Your task to perform on an android device: Uninstall the Telegram app in App Market
Image 0: 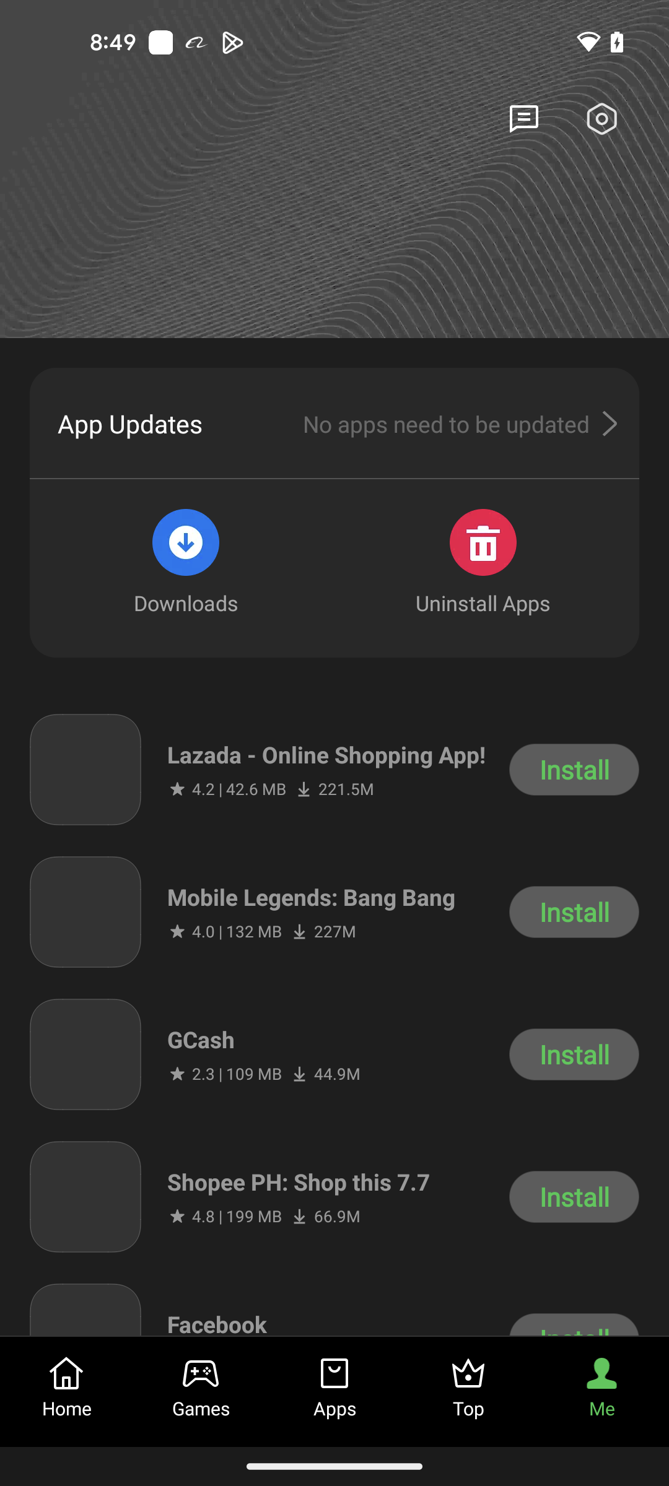
Click on Uninstall Apps
Step 0: click (483, 562)
Image 1: 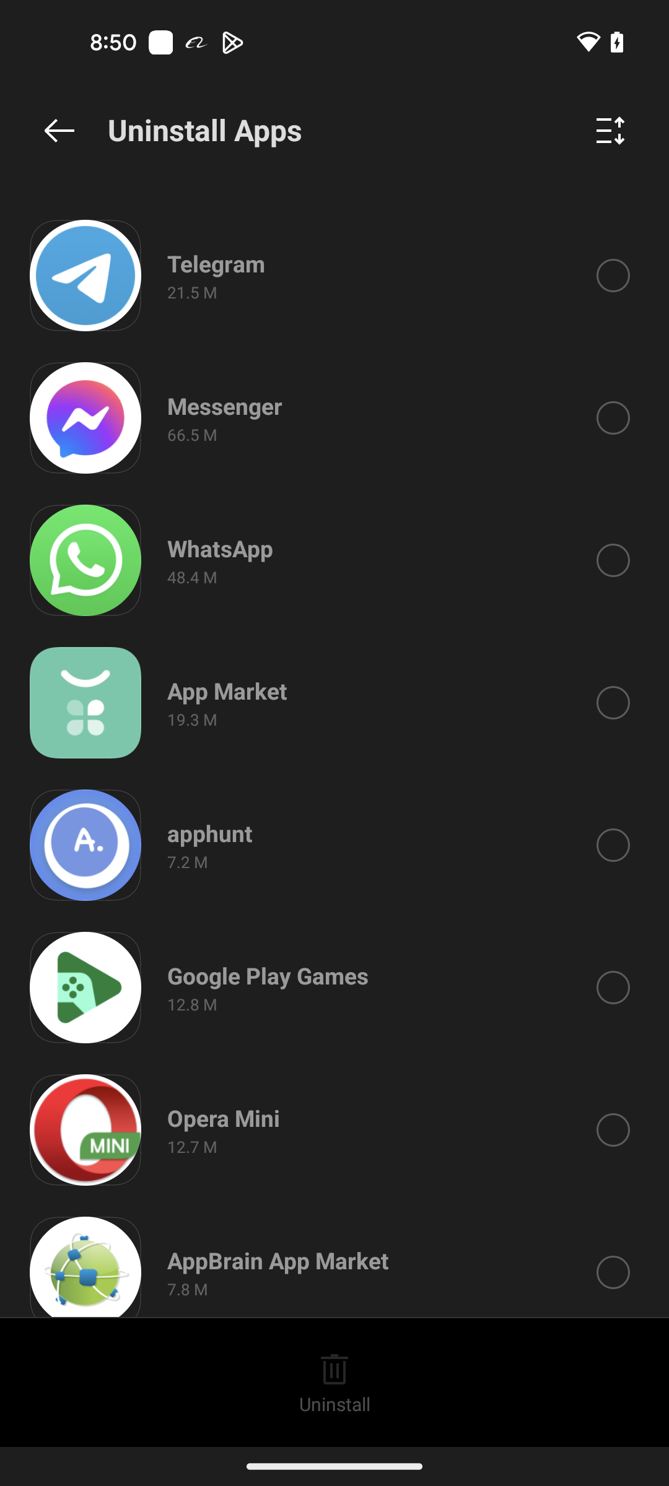
Select Telegram
Step 1: click (613, 276)
Image 2: 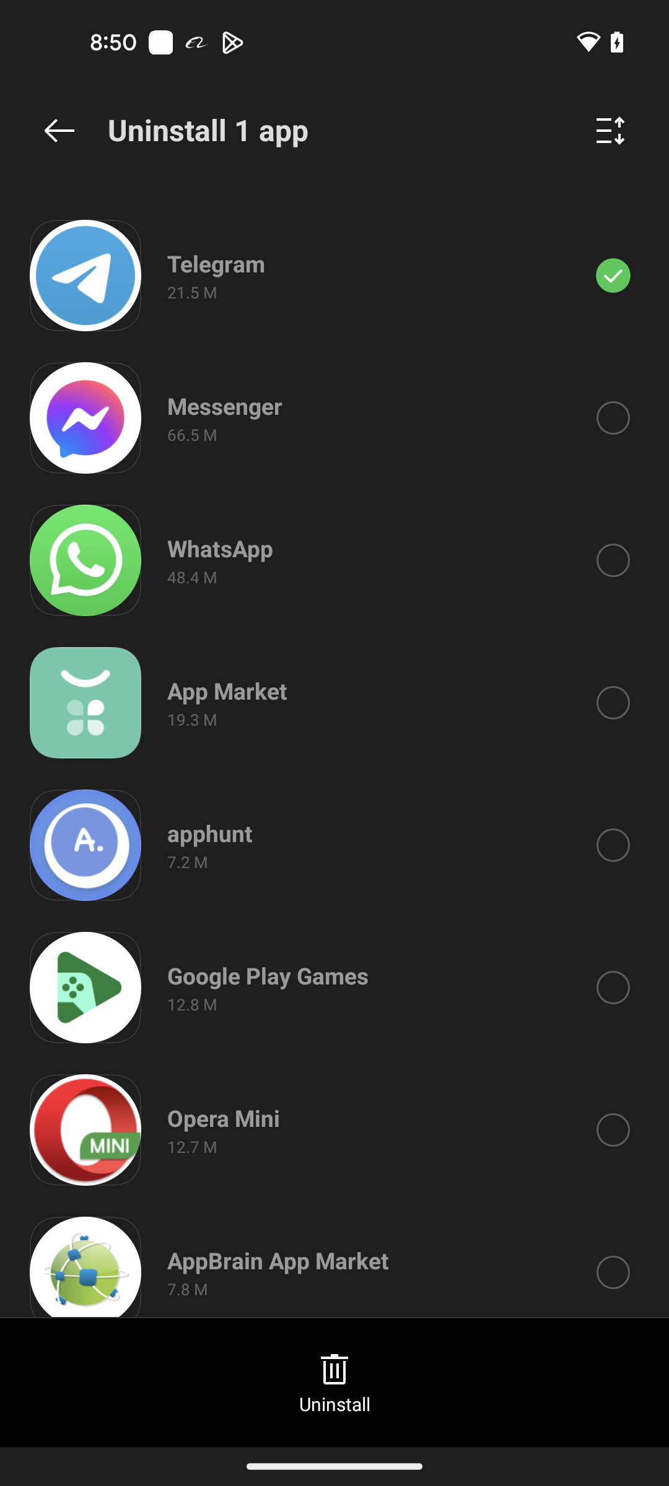
Click on the Uninstall button at the bottom of the screen
Step 2: click (334, 1382)
Image 3: 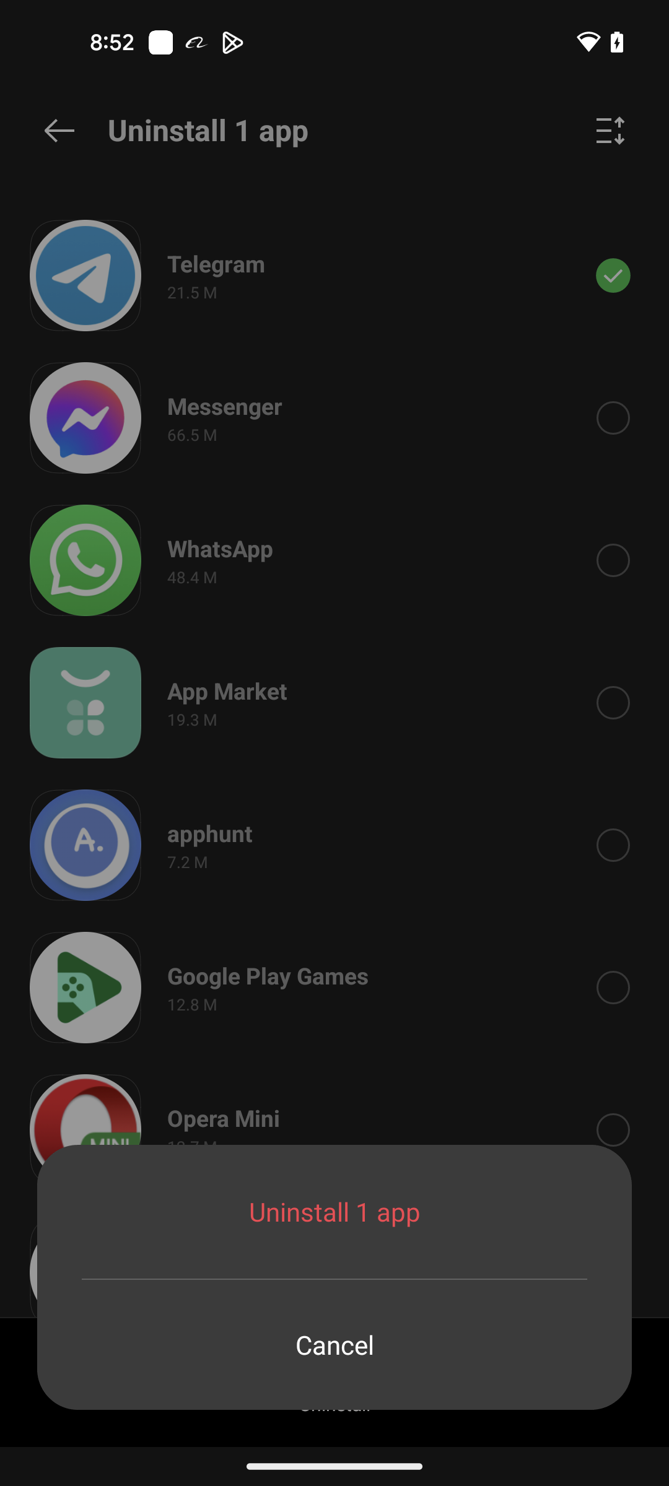
Click on Uninstall 1 app
Step 3: click (334, 1211)